Your task to perform on an android device: Compare the price of Switch FWD Running  Shoes with the similar shoes in the Adidas app
Image 0: 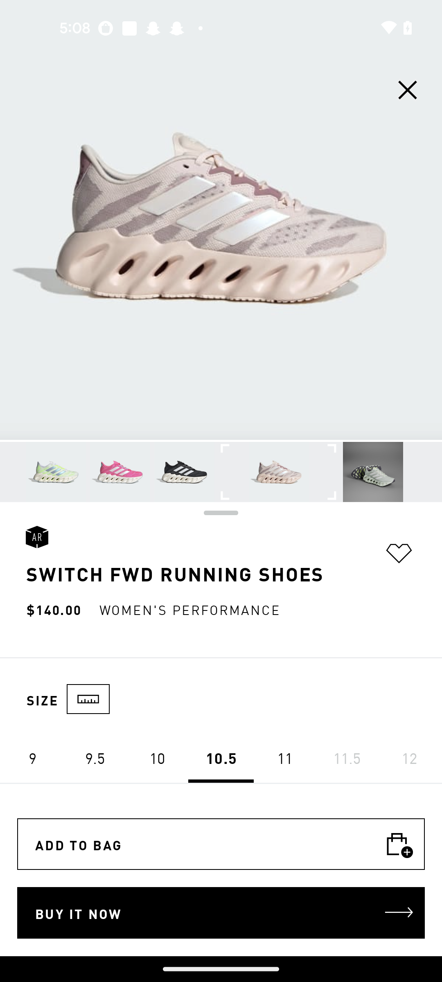
Swipe up to view the compare option 
Step 0: scroll down
Image 2: 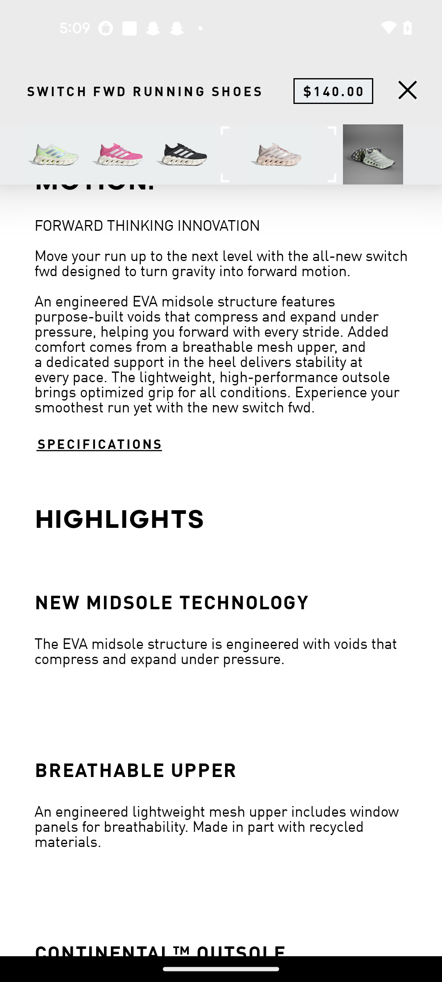
Swipe up to view the compare option 
Step 2: scroll down
Image 3: 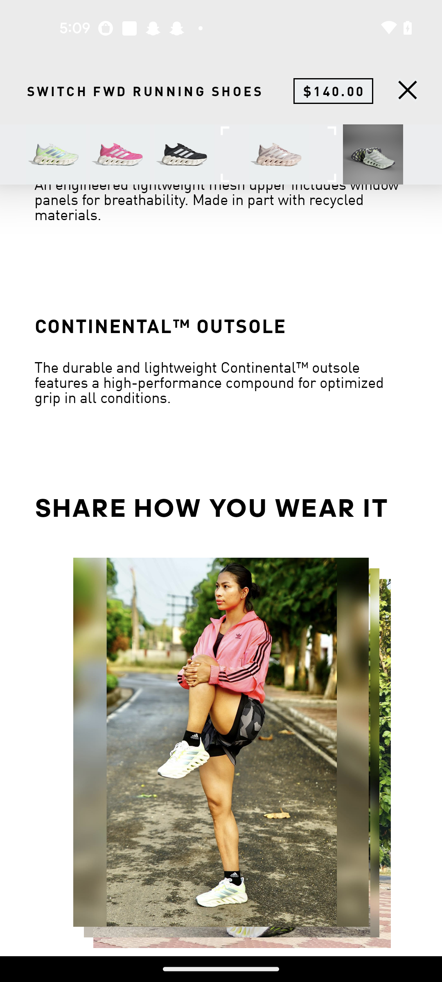
Swipe up to view the compare option 
Step 3: scroll down
Image 4: 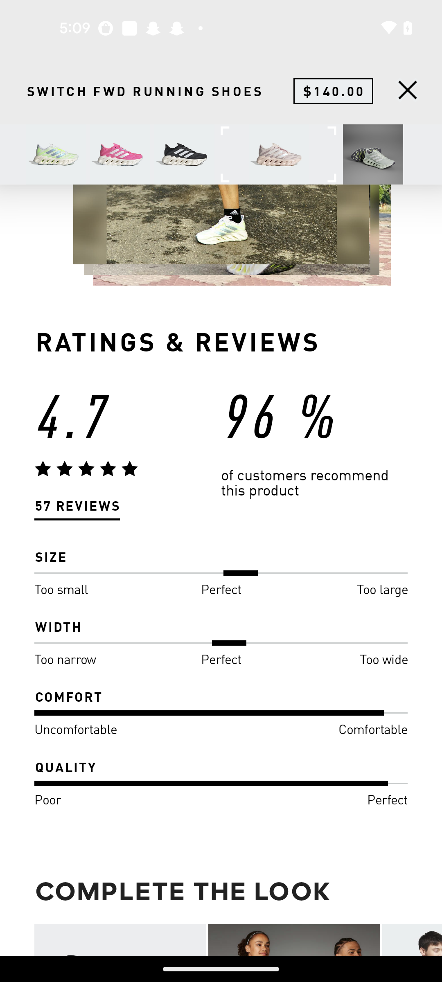
Swipe up to view the compare option 
Step 4: scroll down
Image 5: 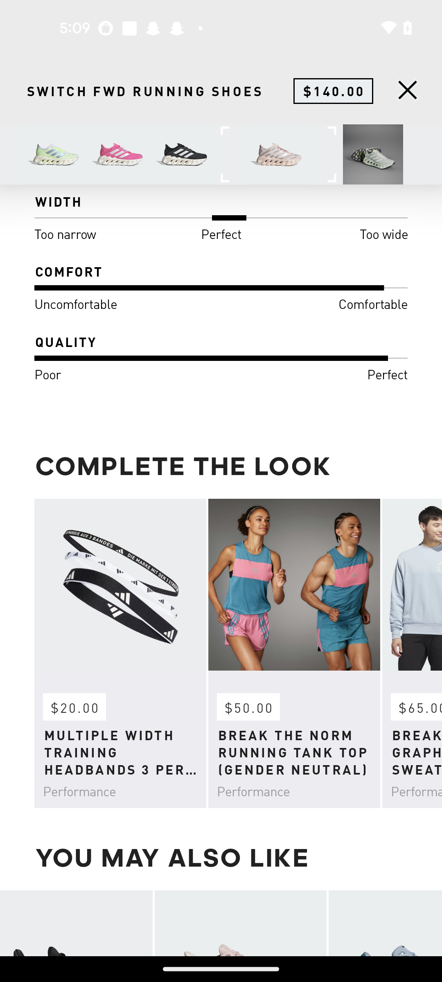
Swipe up to view the compare option 
Step 5: scroll down
Image 6: 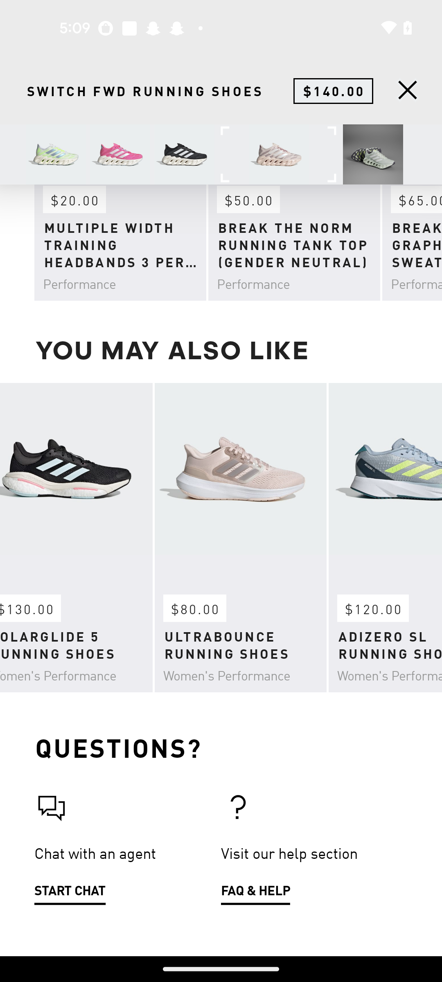
Swipe left 
Step 6: scroll right
Image 7: 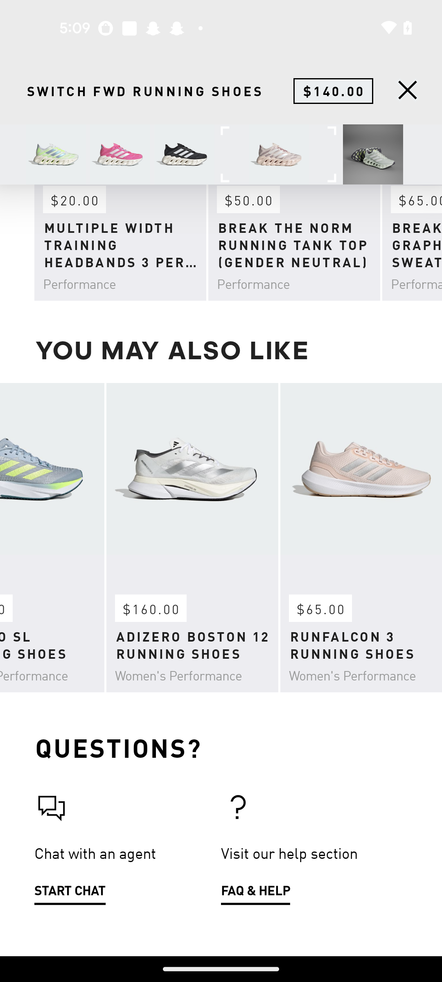
Swipe left 
Step 7: scroll right
Image 8: 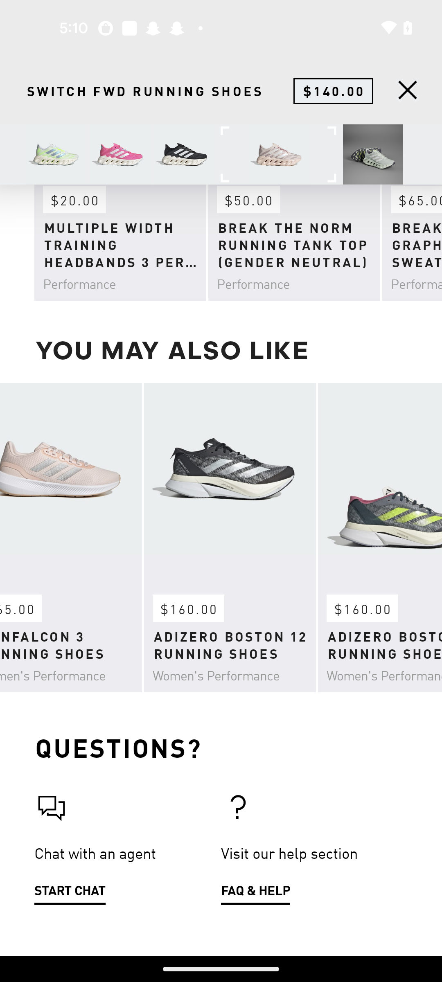
Swipe left 
Step 8: scroll right